Your task to perform on an android device: Share the bosch lp6-sl mini pendant speaker set of 2 with gmail id dbwscratch.test.id4@gmail.com  
Image 1: 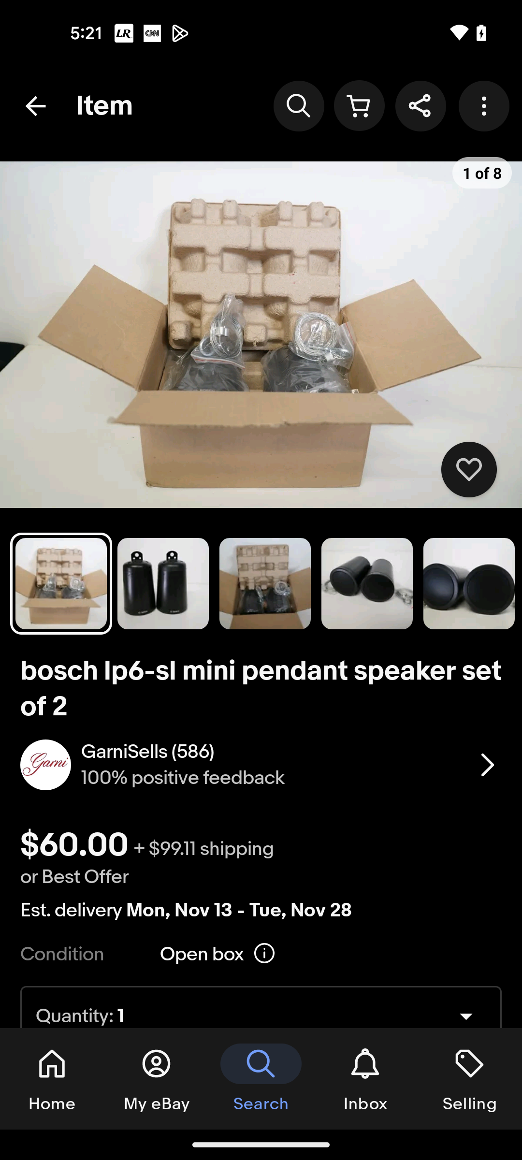
Click on the share icon
Step 1: click (420, 105)
Image 2: 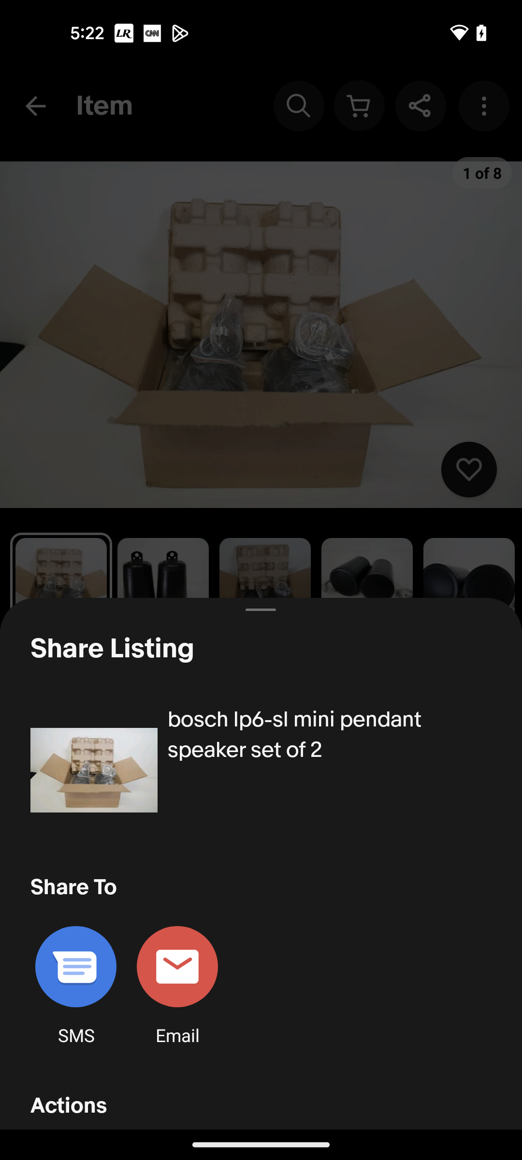
Swipe up to more apps
Step 2: scroll left
Image 3: 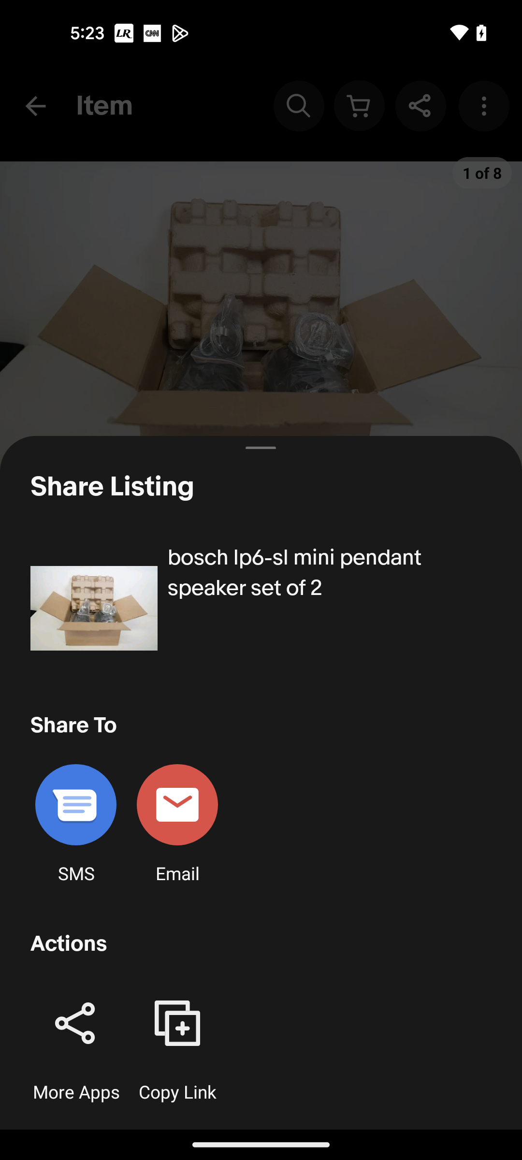
Click on the More Apps
Step 3: click (70, 1032)
Image 4: 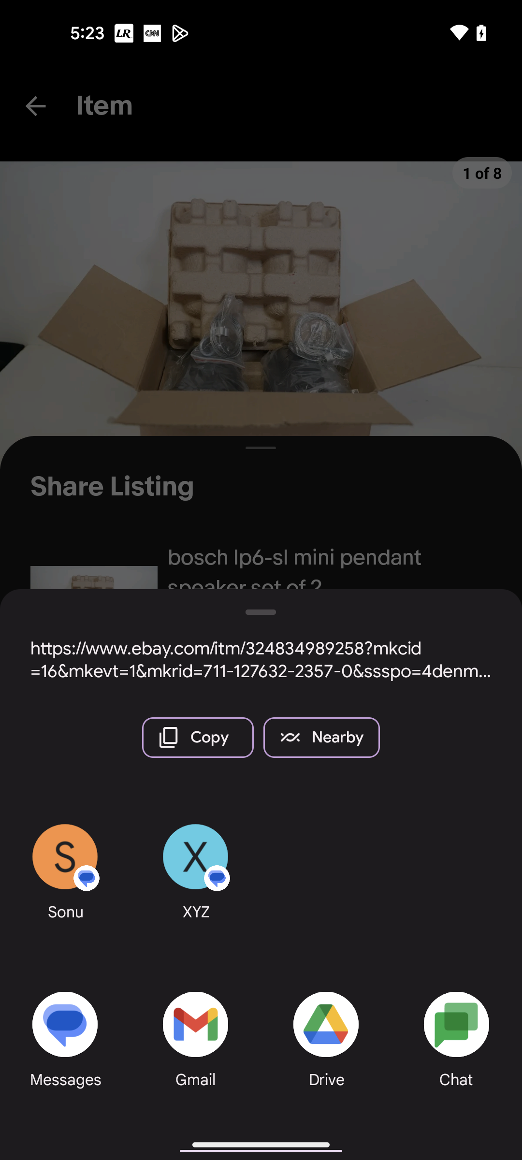
Click on the Gmail app
Step 4: click (194, 1039)
Image 5: 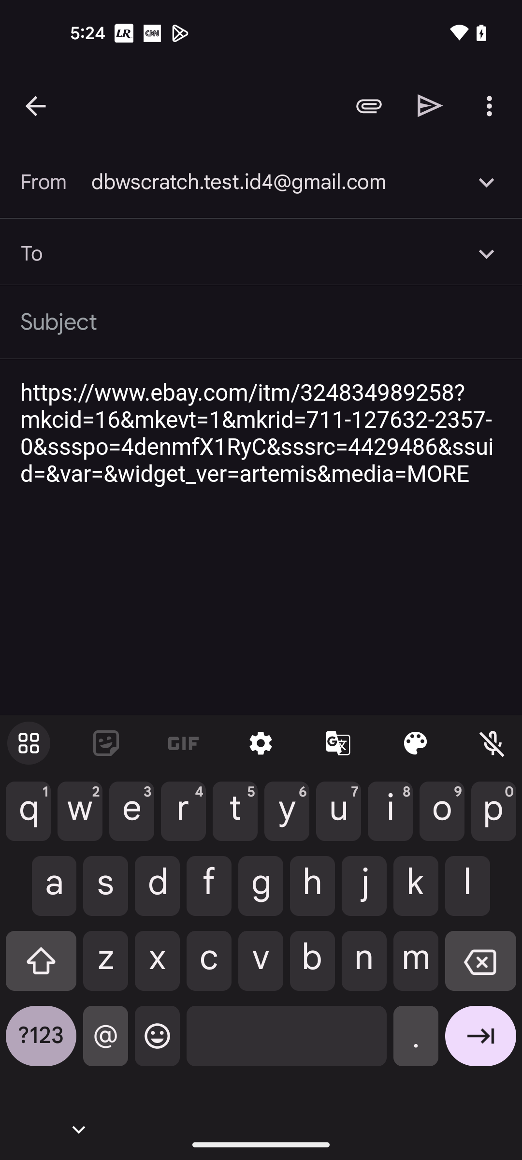
Type dbwscratch.test.id4@gmail.com
Step 5: type "dbwscratch.test.id4@gmail.com"
Image 6: 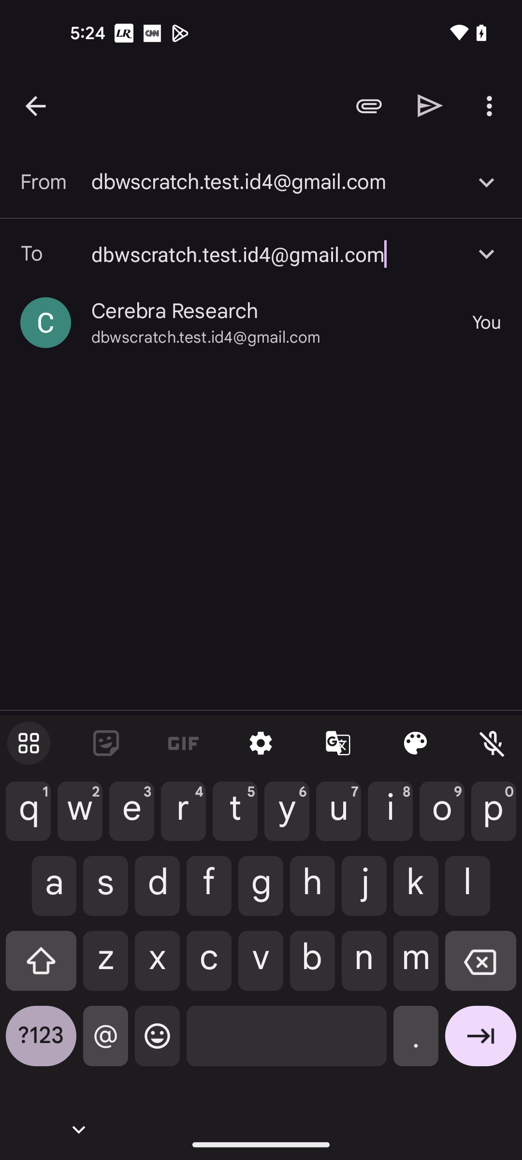
Select Cerebra Research id
Step 6: click (174, 311)
Image 7: 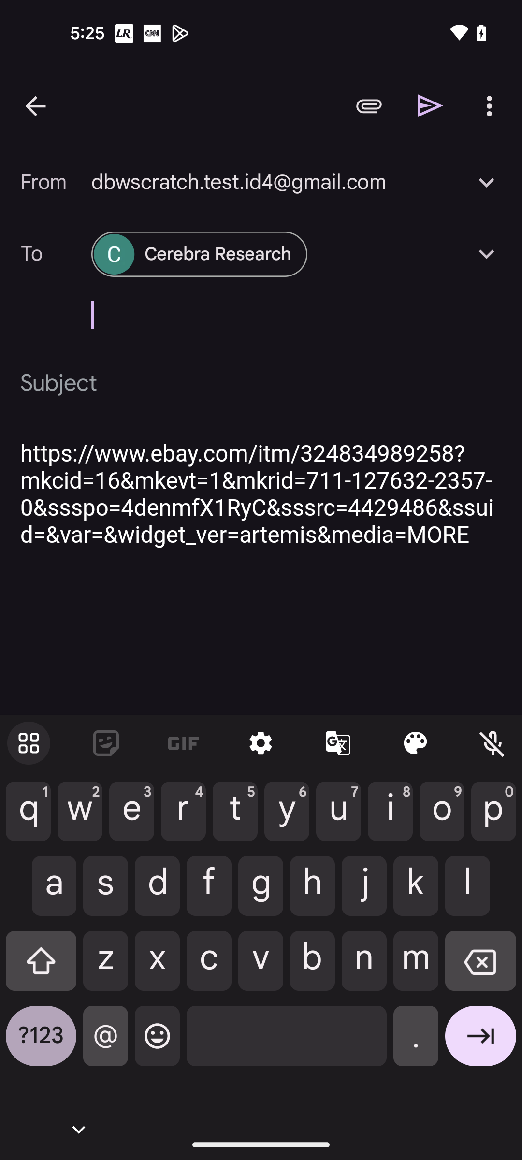
Click on the send icon
Step 7: click (430, 105)